Your task to perform on an android device: Search for the message "Hi" in the Natalie Larson Chat on the Messenger app.
Image 0: 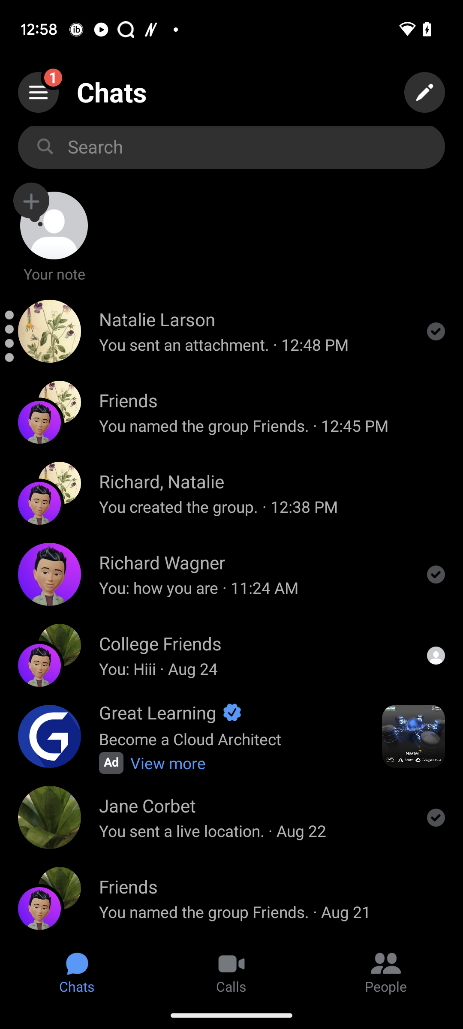
Open the Natalie Larson chat.
Step 0: click (254, 319)
Image 1: 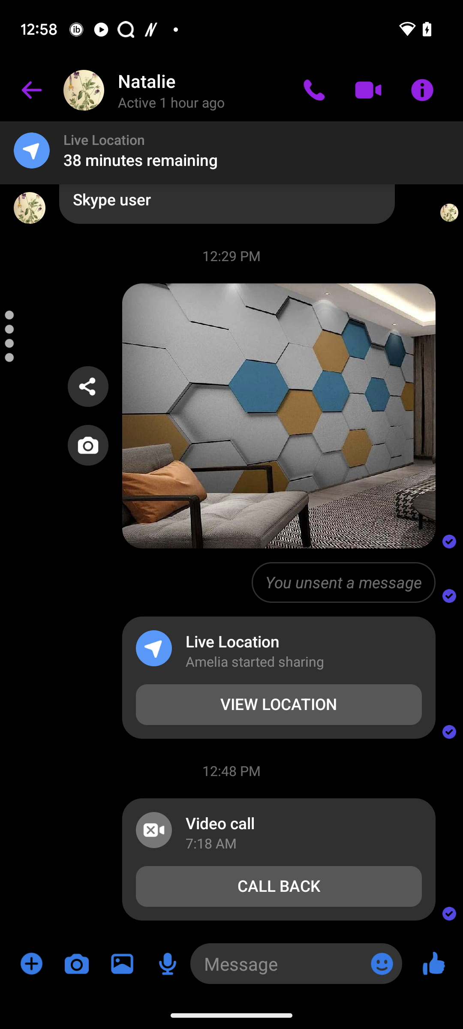
Click on the More options icon at the top right corner of the screen.
Step 1: click (422, 90)
Image 2: 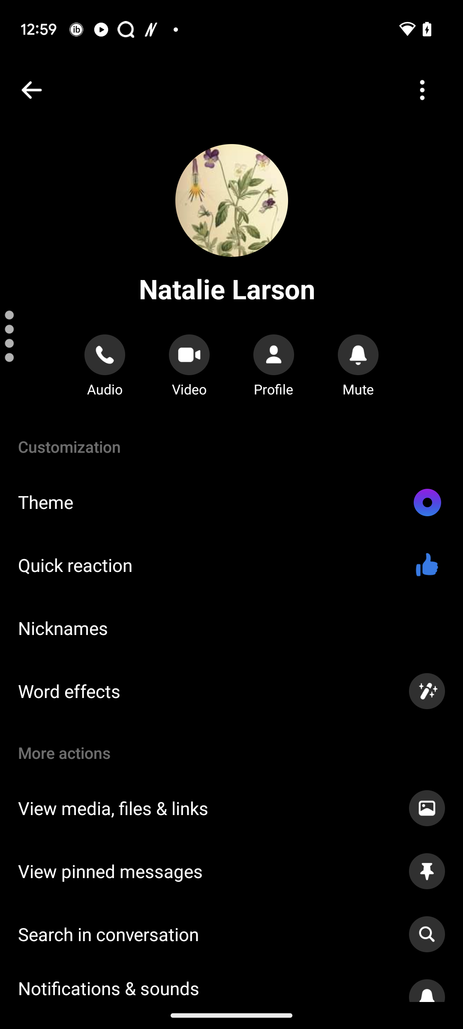
Click on the button Search in Conversation.
Step 2: click (204, 934)
Image 3: 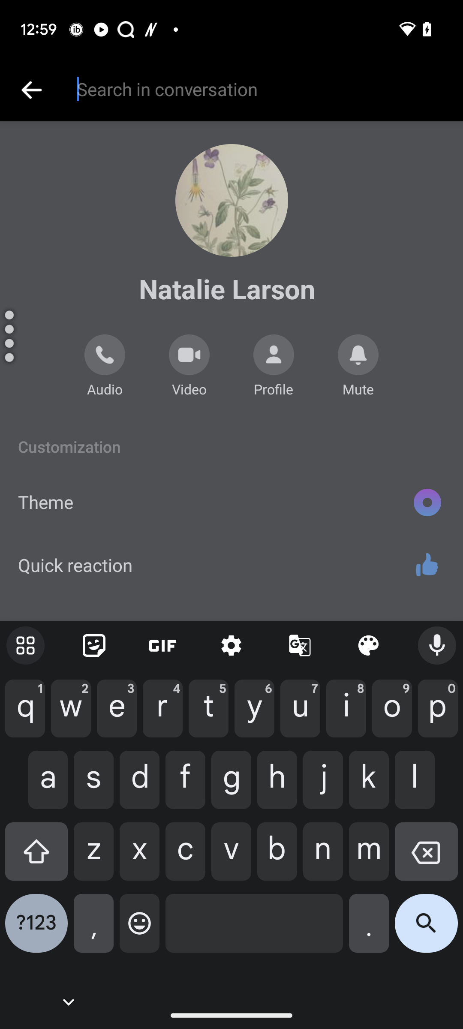
Type "Hi" in the search box.
Step 3: type "Hi"
Image 4: 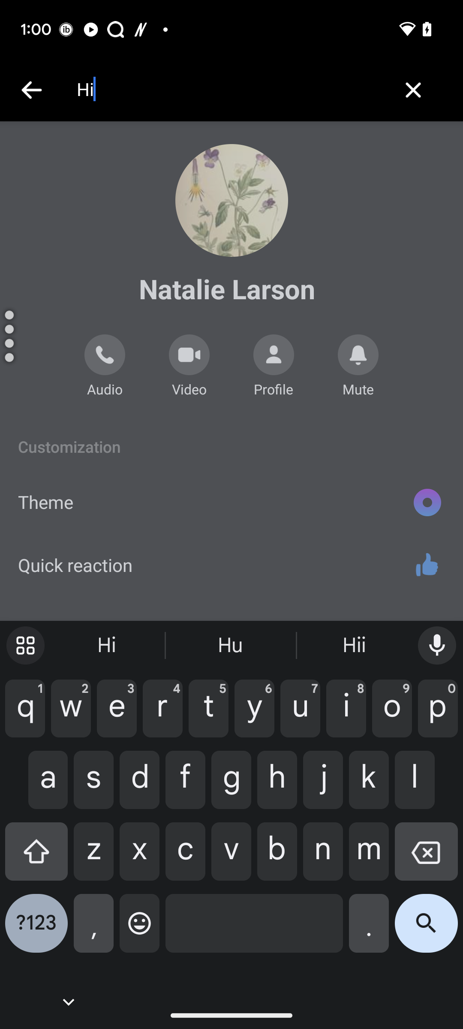
Click on the search icon at the bottom right corner of the keyboard.
Step 4: click (426, 930)